Your task to perform on an android device: I'd like to record my voice. Record the voice with the Voice Recorder app.
Image 0: 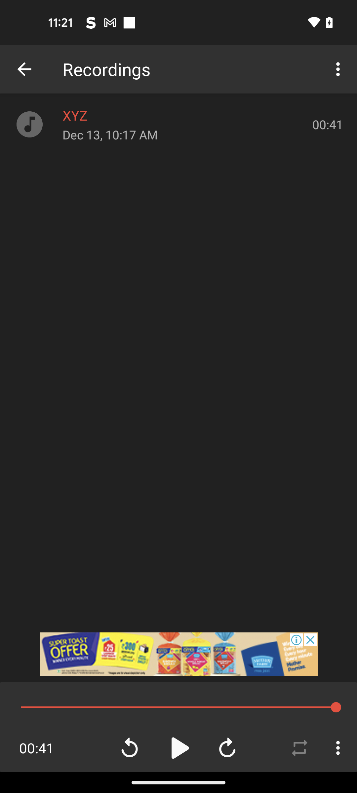
Open the Voice Recorder app
Step 0: open app "Voice Recorder - URecorder"
Image 3: 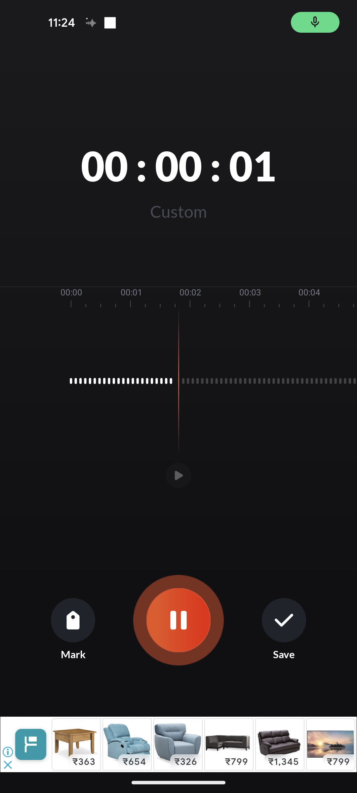
Click on the Pause button
Step 3: click (179, 618)